Your task to perform on an android device: In the Xodo app Share temp protected pdf to dbwscratch.test.id2@gmail.com via gmail
Image 0: 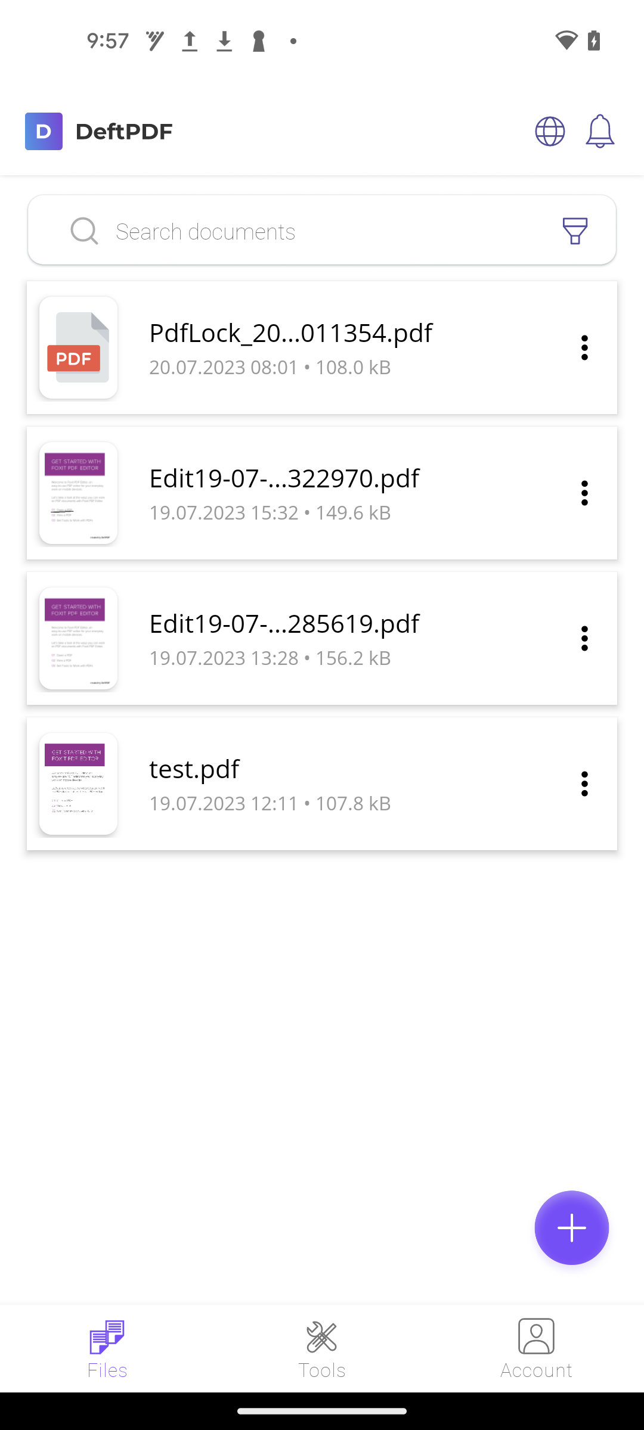
Open the Xodo app
Step 0: open app "Xodo"
Image 1: 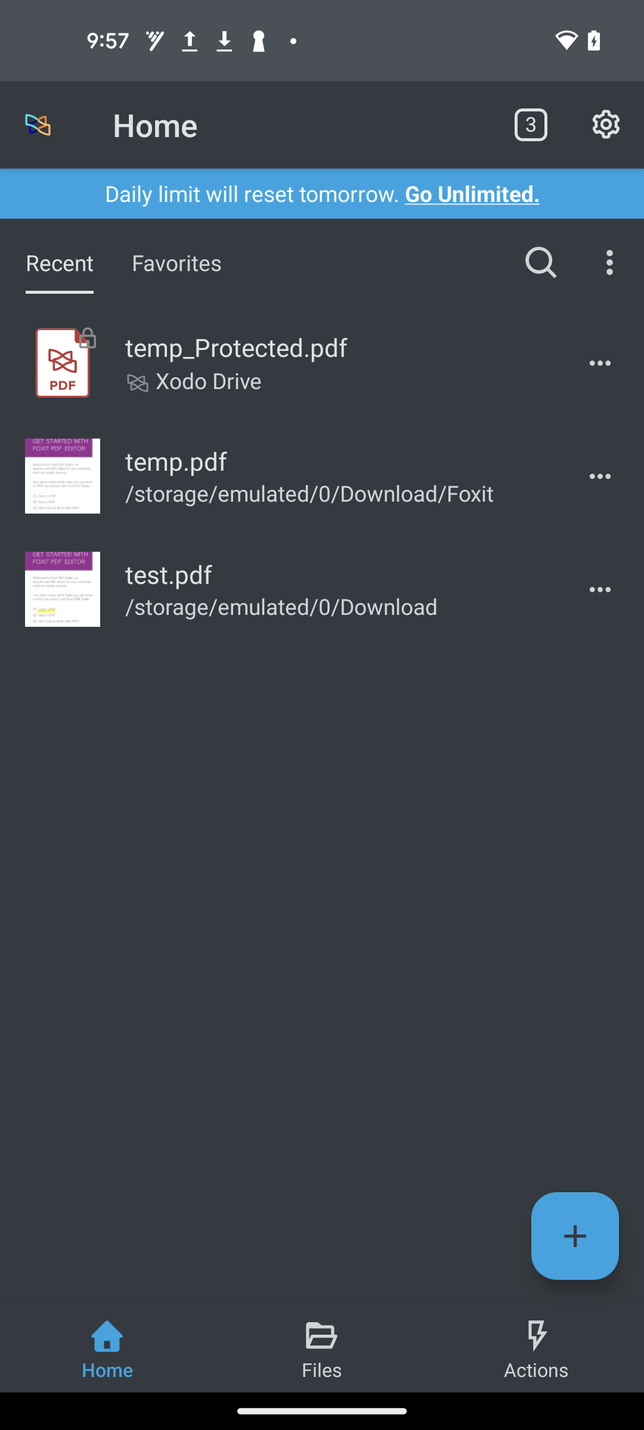
Click on the temp_Protected.pdf
Step 1: click (335, 347)
Image 2: 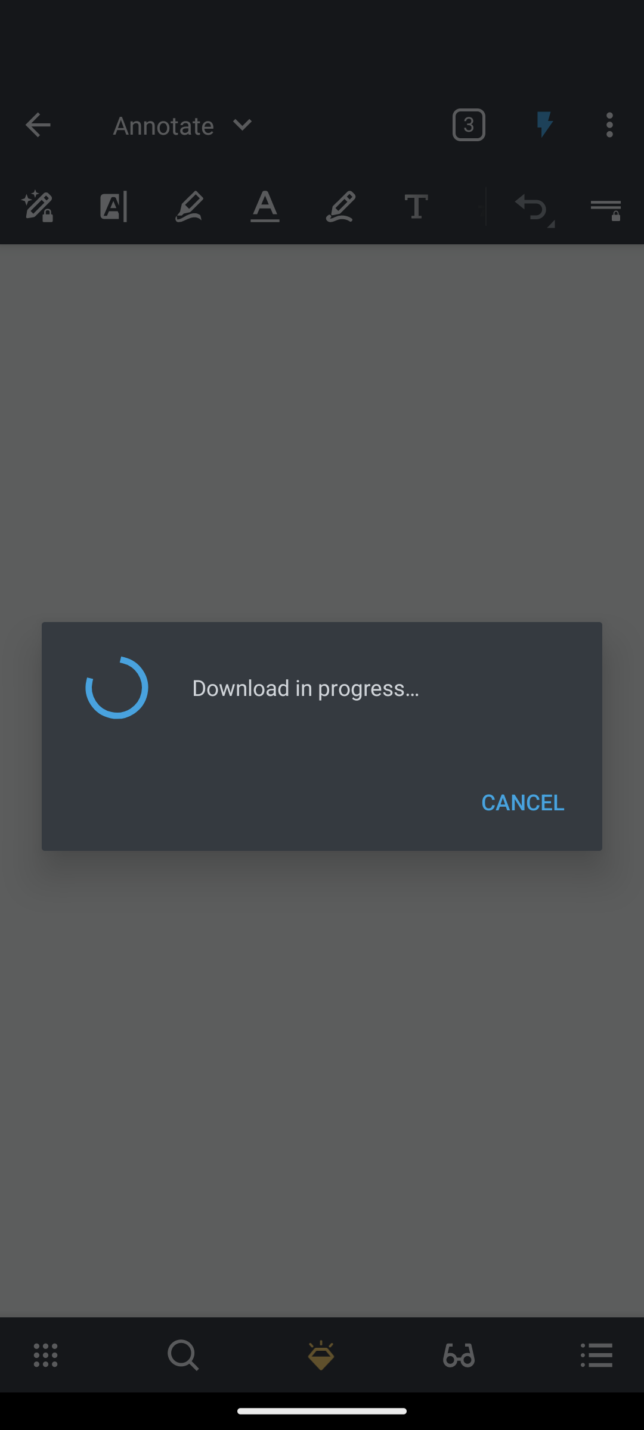
Click on the temp_Protected.pdf
Step 2: wait
Image 3: 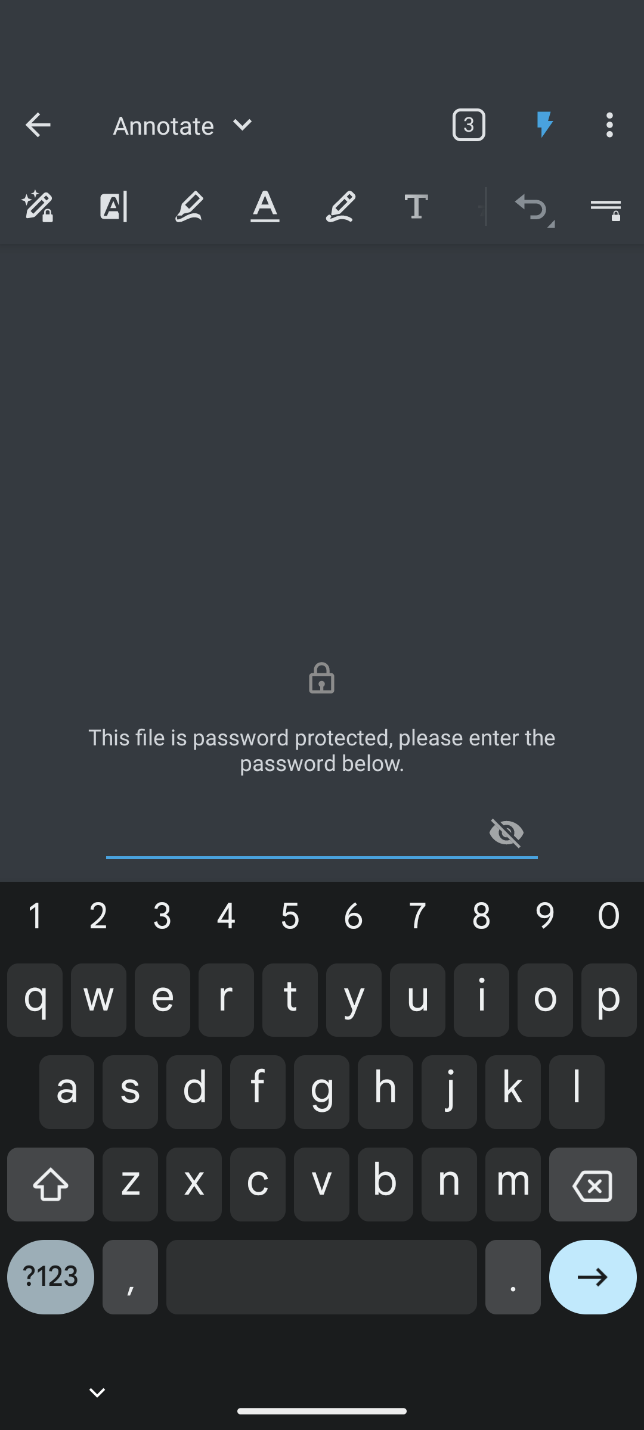
type 123456
Step 3: type "123456"
Image 4: 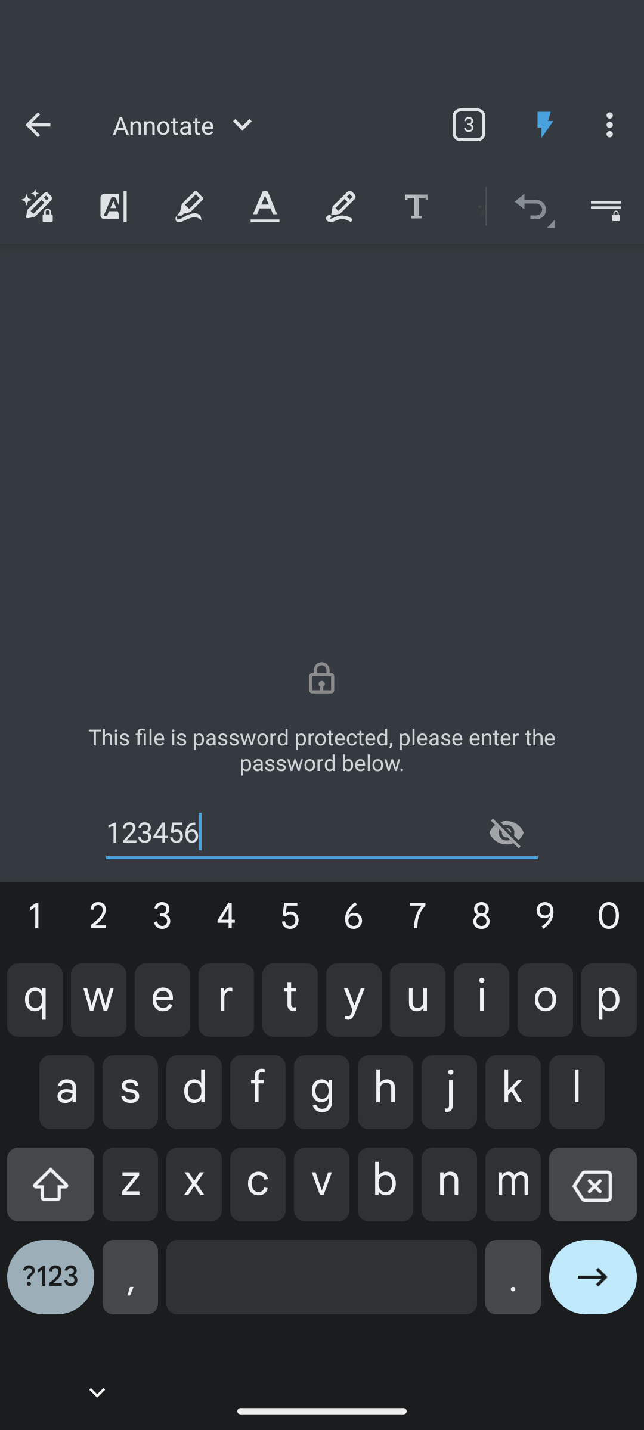
Click on the right arrow key at the bottom right of the screen
Step 4: click (593, 1286)
Image 6: 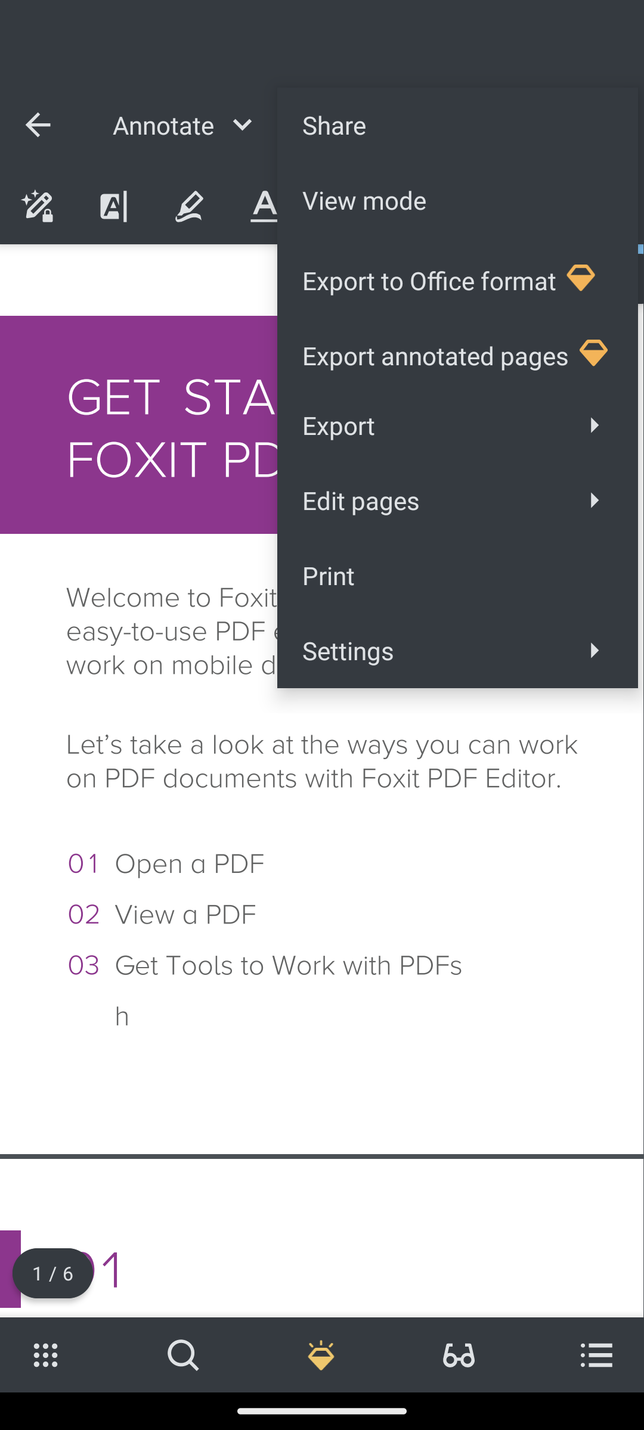
Click on the Share at the pop up side bar
Step 6: click (457, 125)
Image 7: 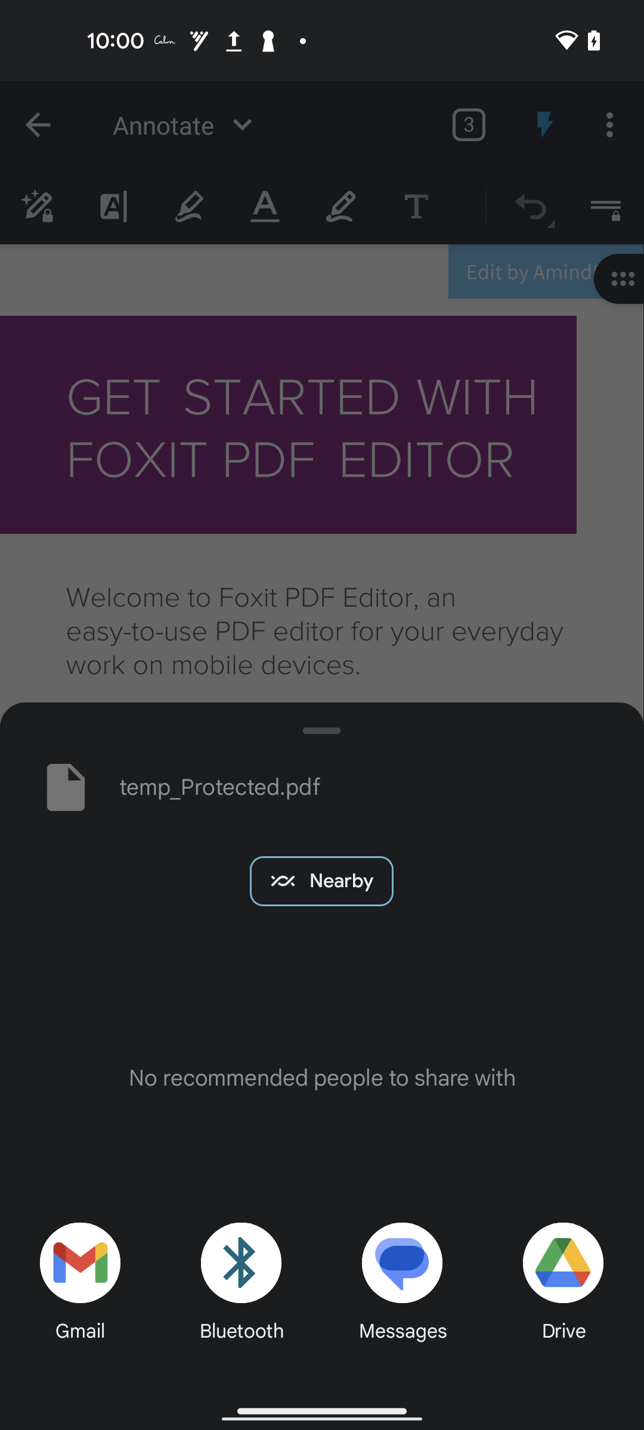
Click on the Gmail icon
Step 7: click (79, 1263)
Image 8: 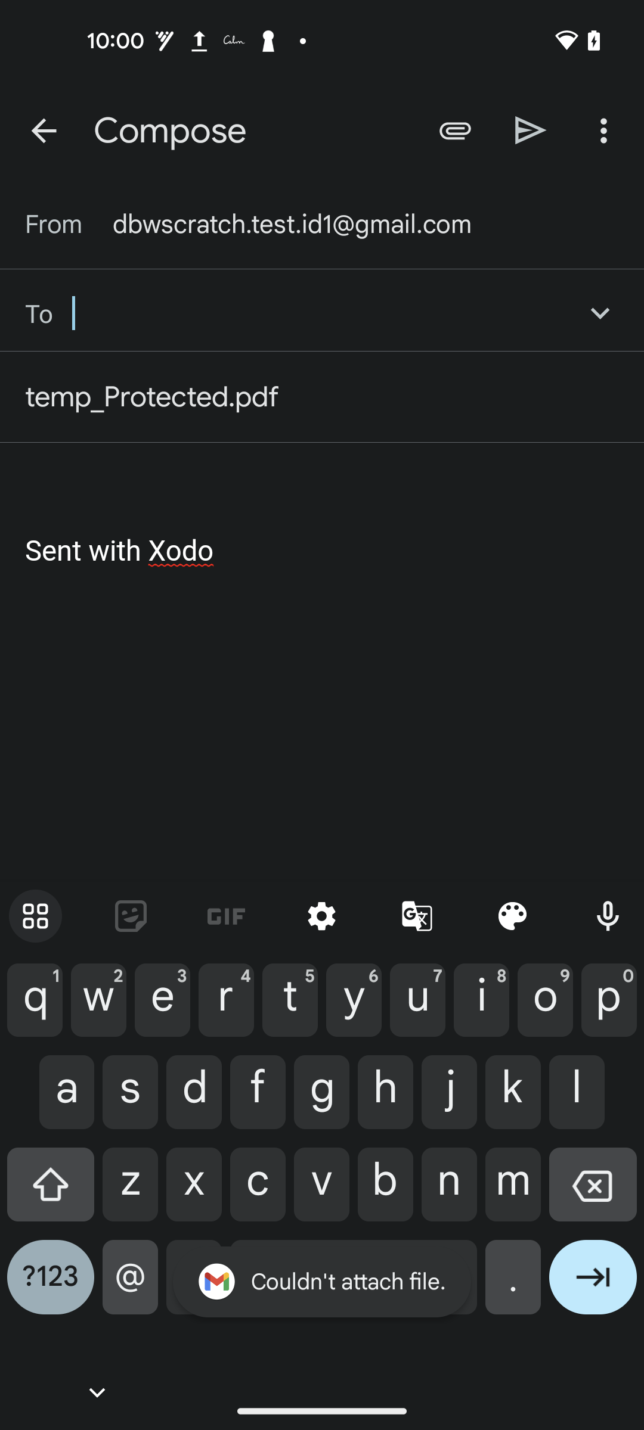
type dbwscratch.test.id2@gmail.com mail id
Step 8: type "dbwscratch.test.id2@gmail.com"
Image 9: 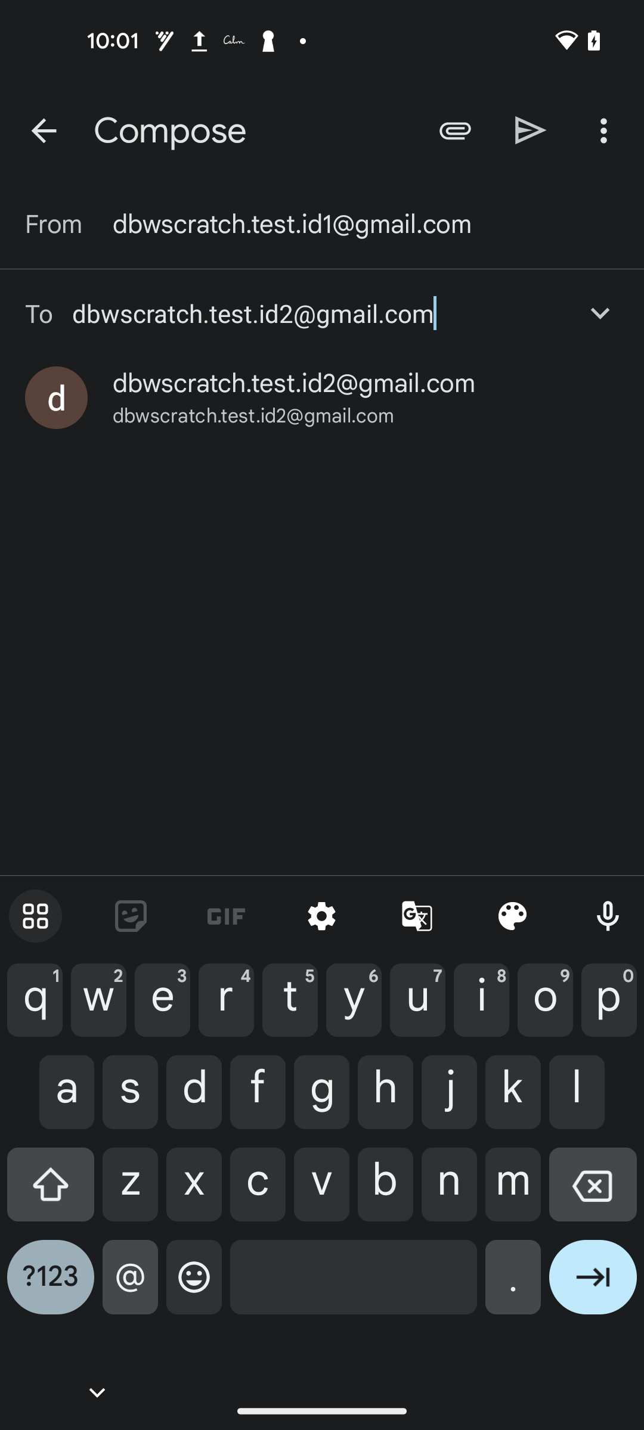
Click on the next button at the bottom left corner of the screen
Step 9: click (593, 1286)
Image 10: 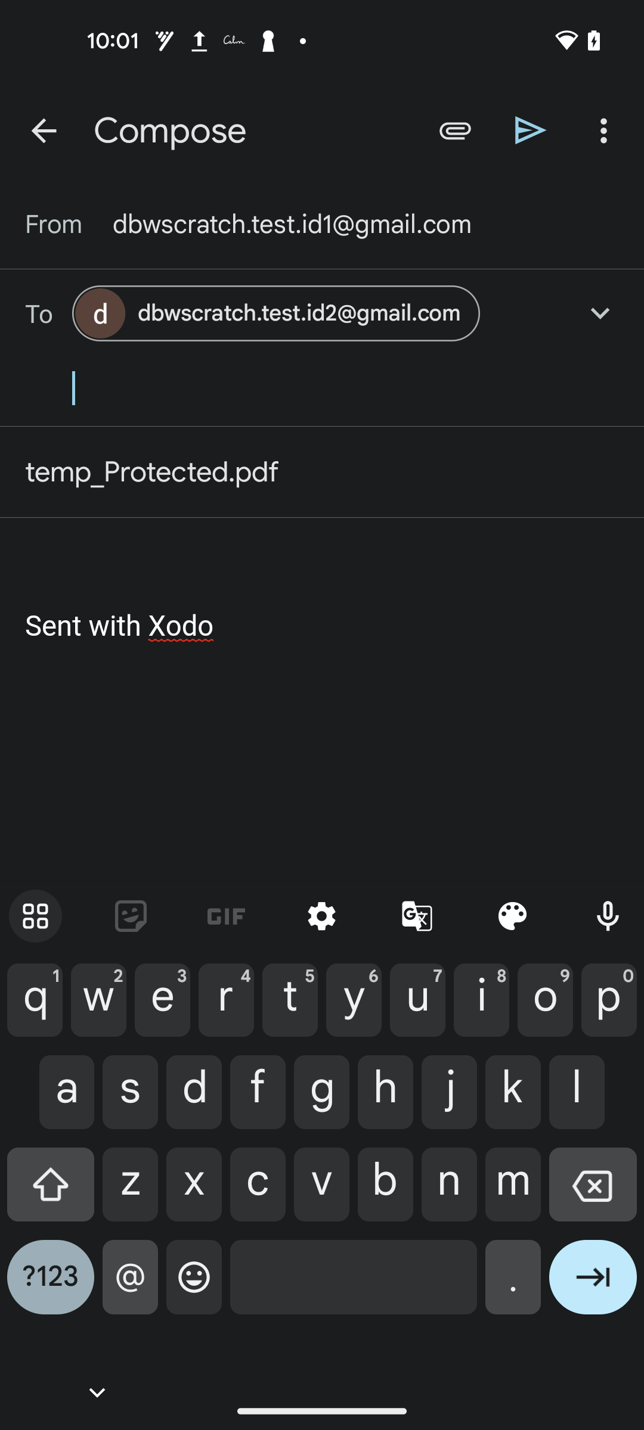
Click on the send icon at the top right of the screen
Step 10: click (531, 130)
Image 11: 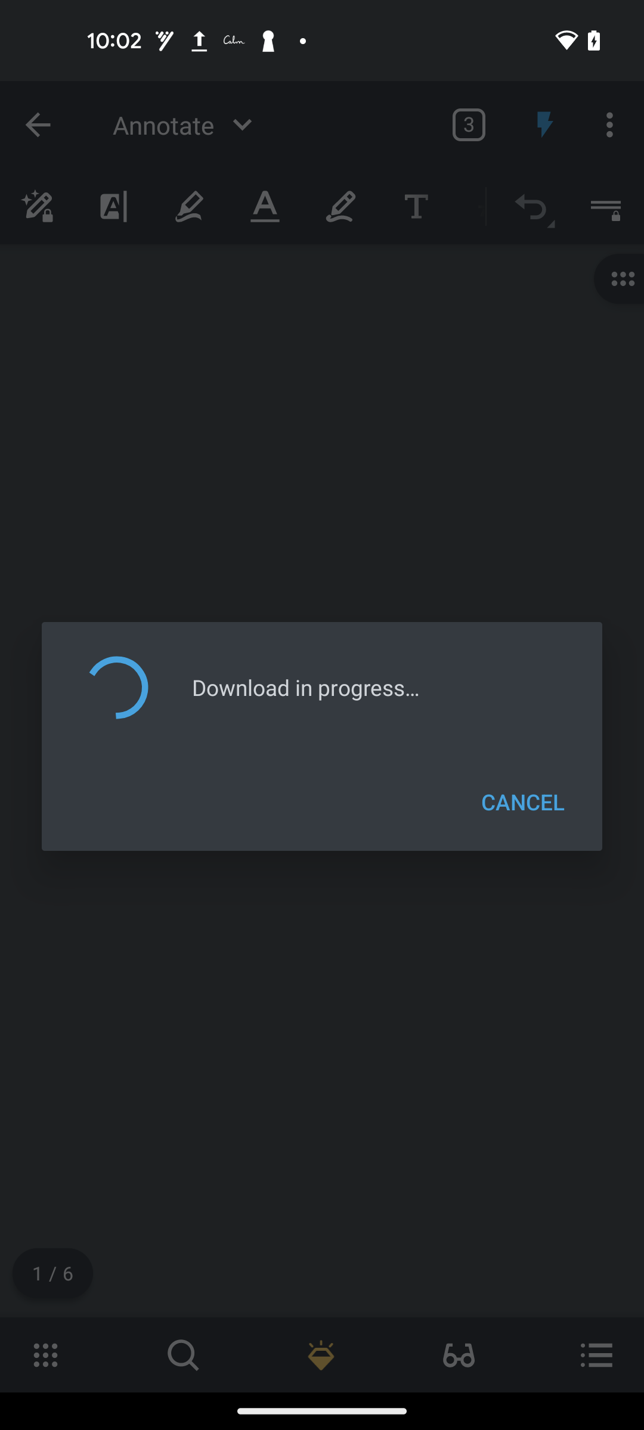
Click on the send icon at the top right of the screen
Step 11: wait
Image 12: 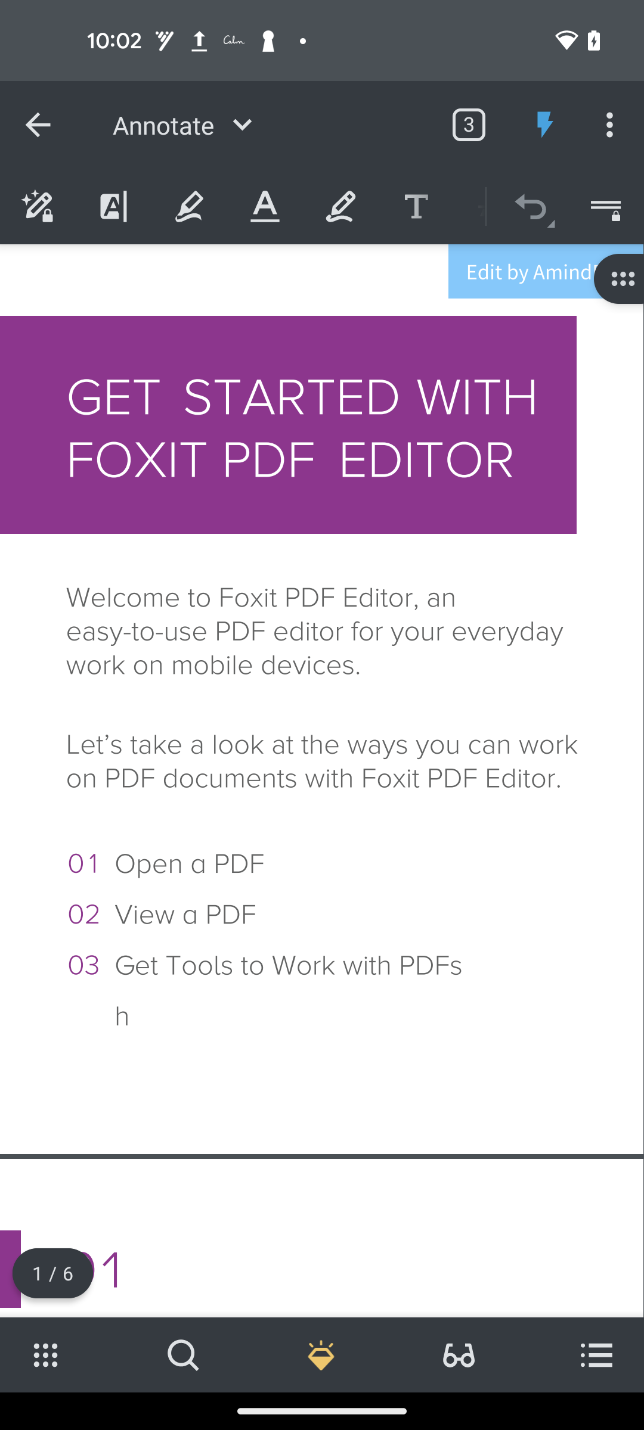
Click on the send icon at the top right of the screen
Step 12: wait